Your task to perform on an android device: To make it easier for me to visit The Winchester hotel & Spa regularly, I want to save it in the Travel Plans part of the Maps app.
Image 0: 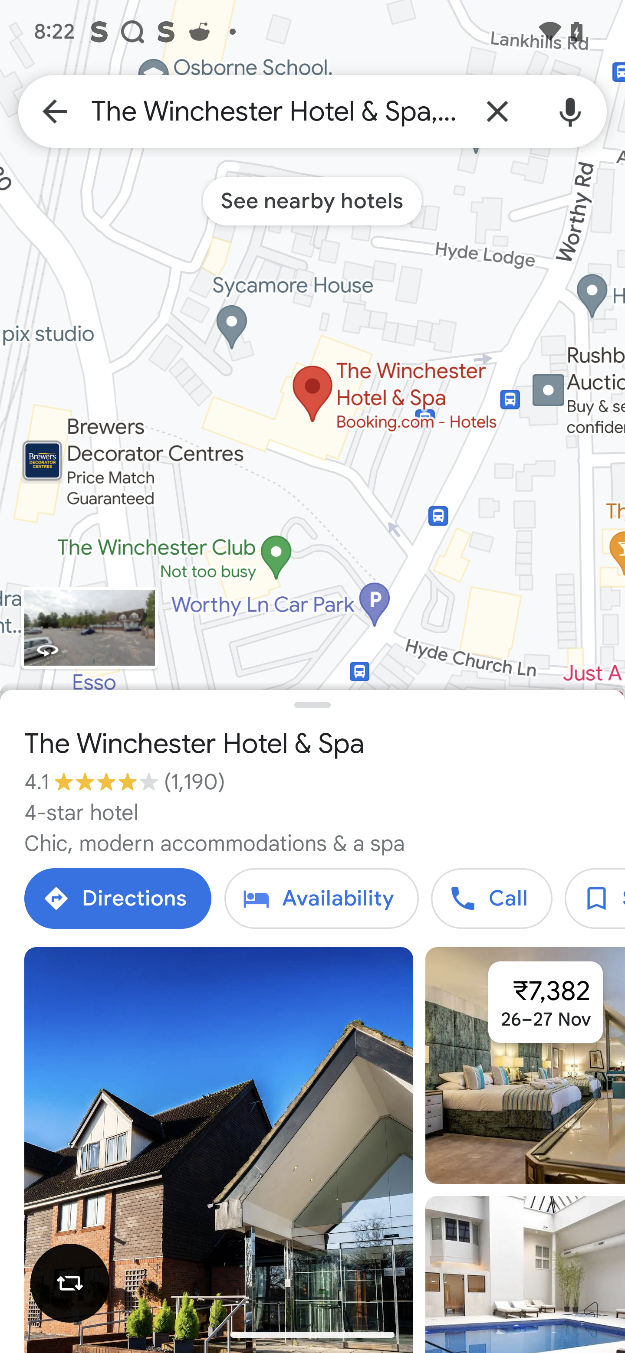
Swipe left on the screen to view save option
Step 0: scroll right
Image 1: 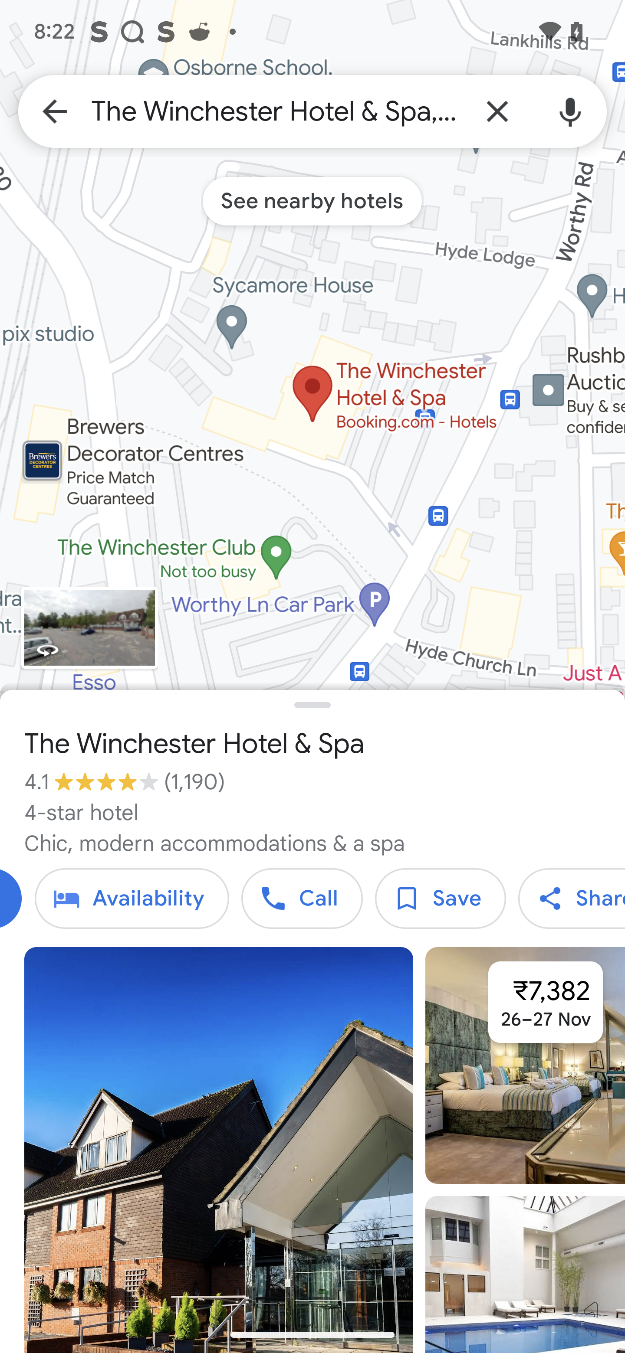
Click on the save button on the screen
Step 1: click (441, 898)
Image 2: 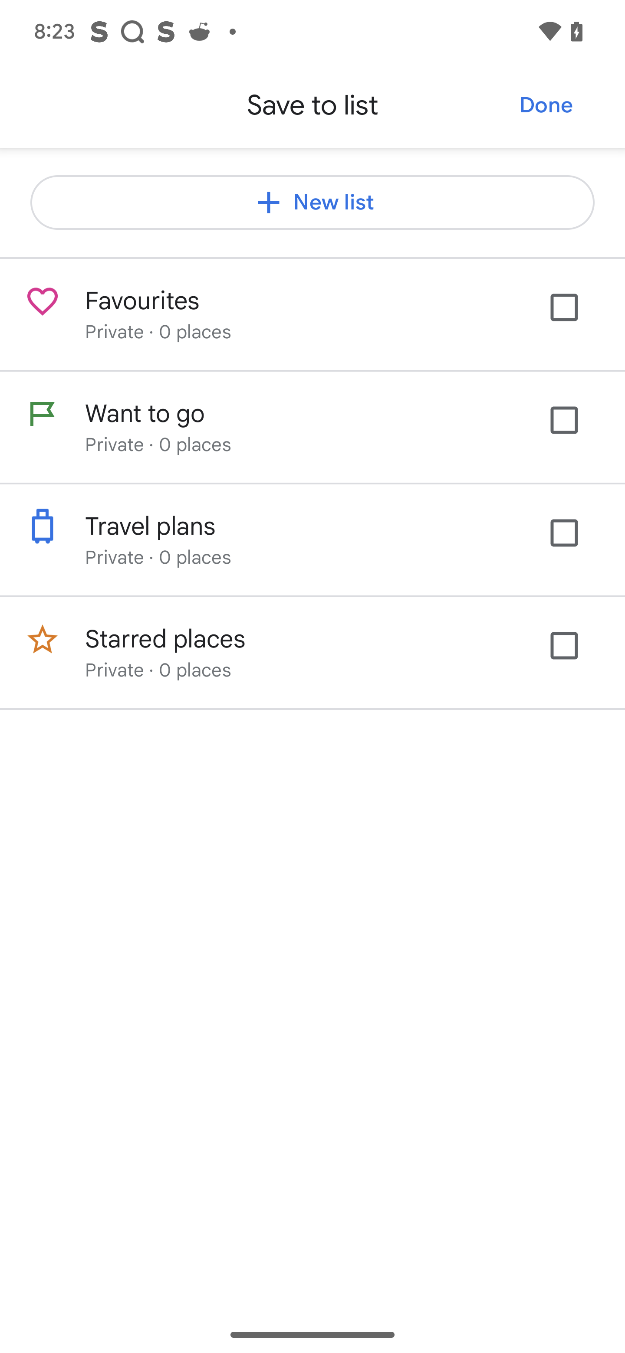
Click on the travel plans option
Step 2: click (300, 526)
Image 3: 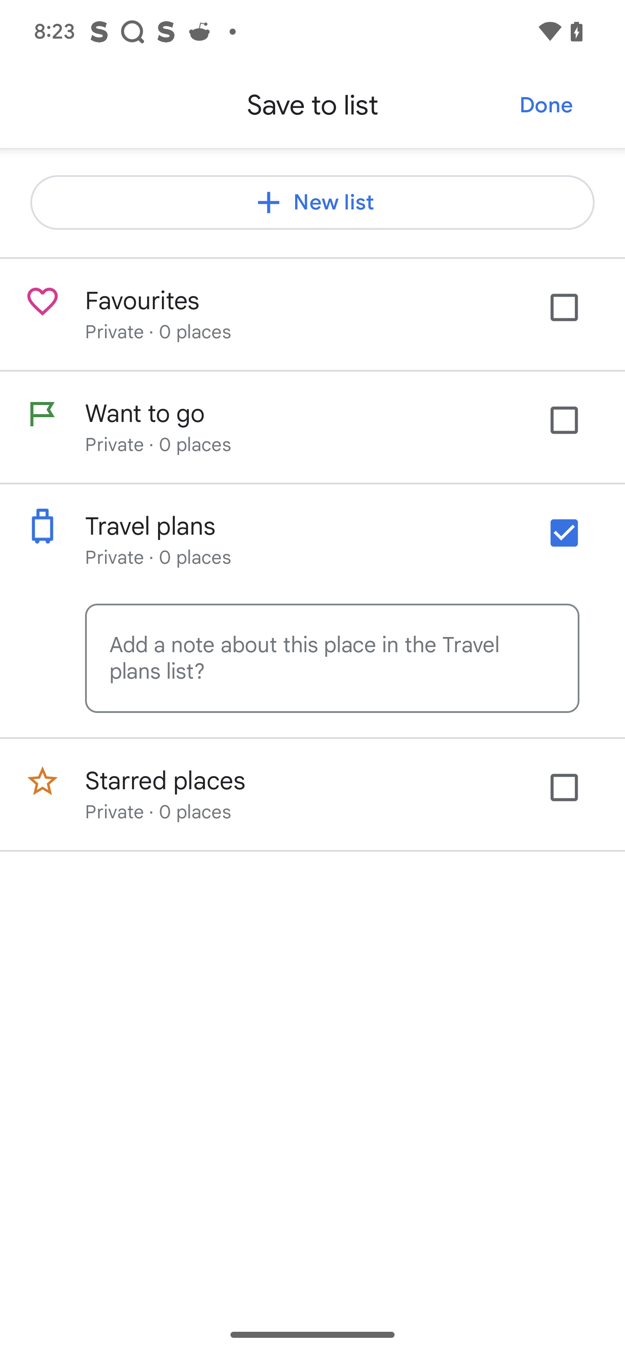
Click on the done option at the right top of the screen
Step 3: click (546, 105)